Your task to perform on an android device: Open the To-Do List app and change the wake-up time to 5:30 a.m., then save the changes.
Image 0: 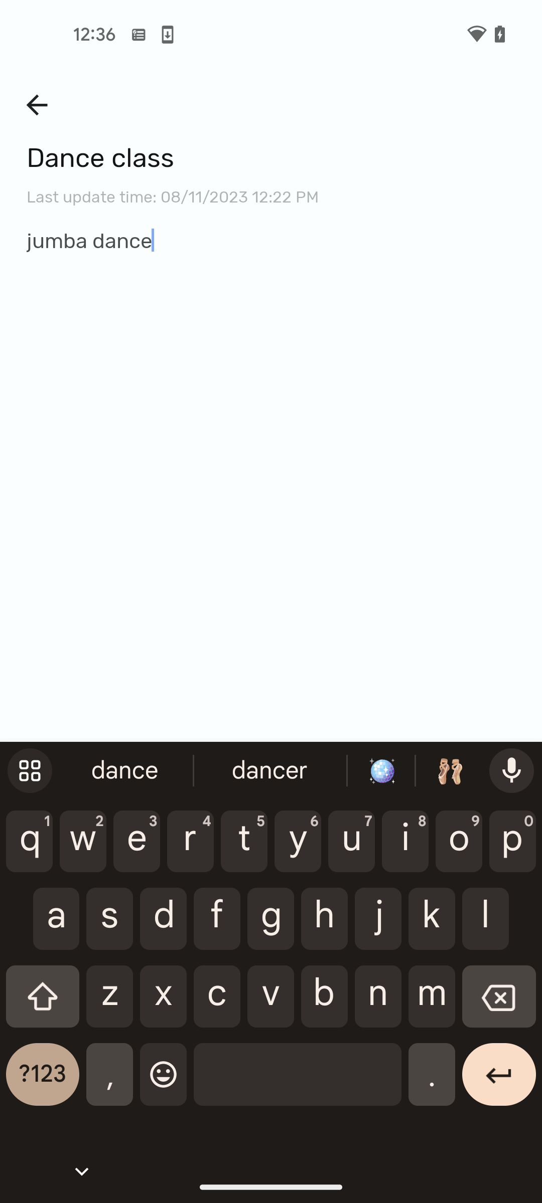
Go back to the previous page
Step 0: press back button
Image 1: 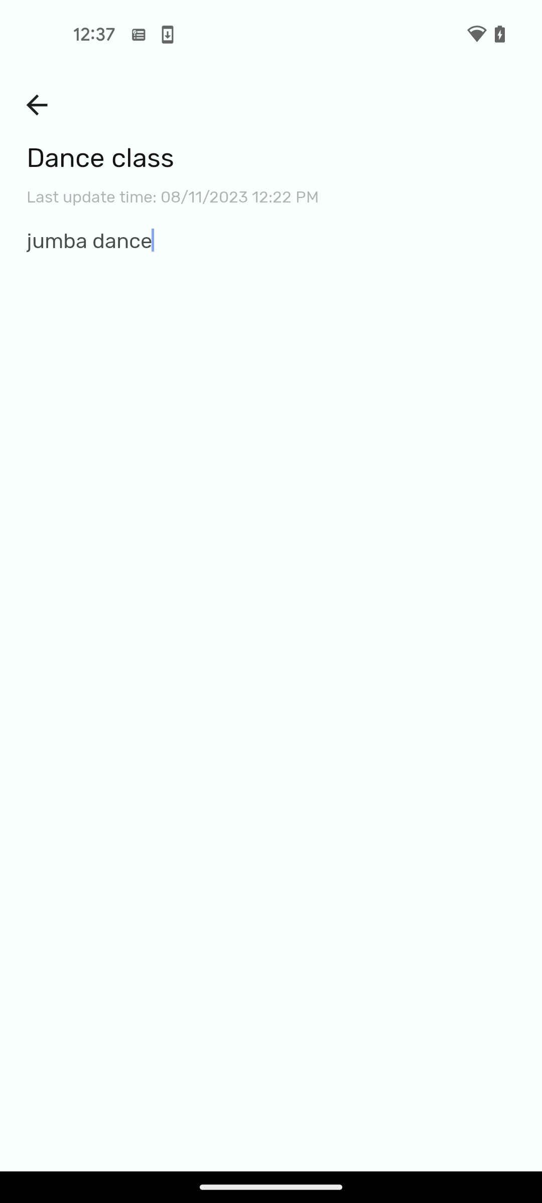
Go back to the previous page
Step 1: press back button
Image 2: 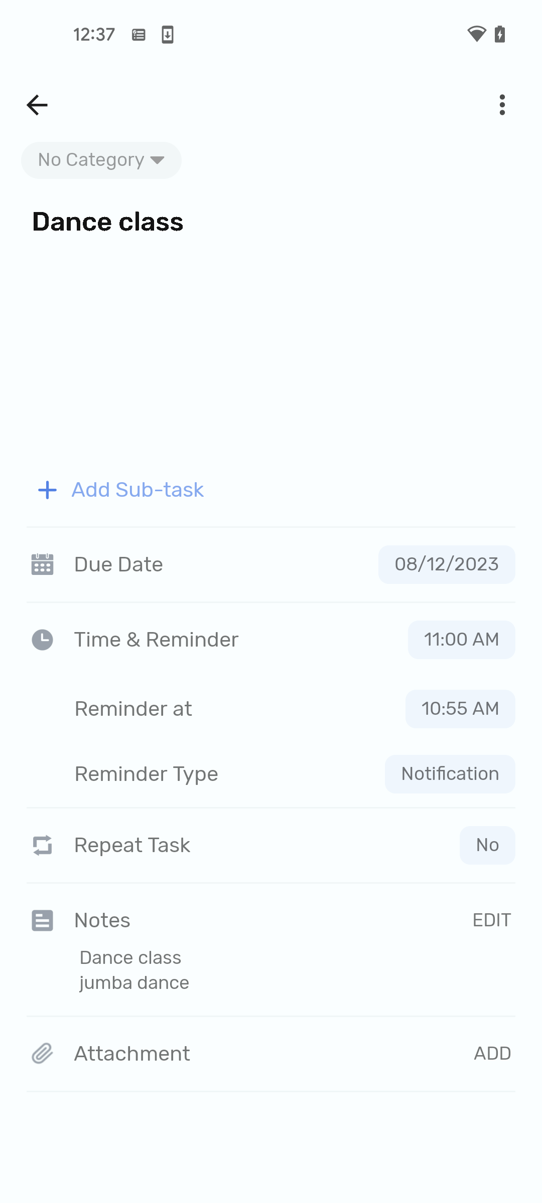
Go back to the previous page
Step 2: press back button
Image 3: 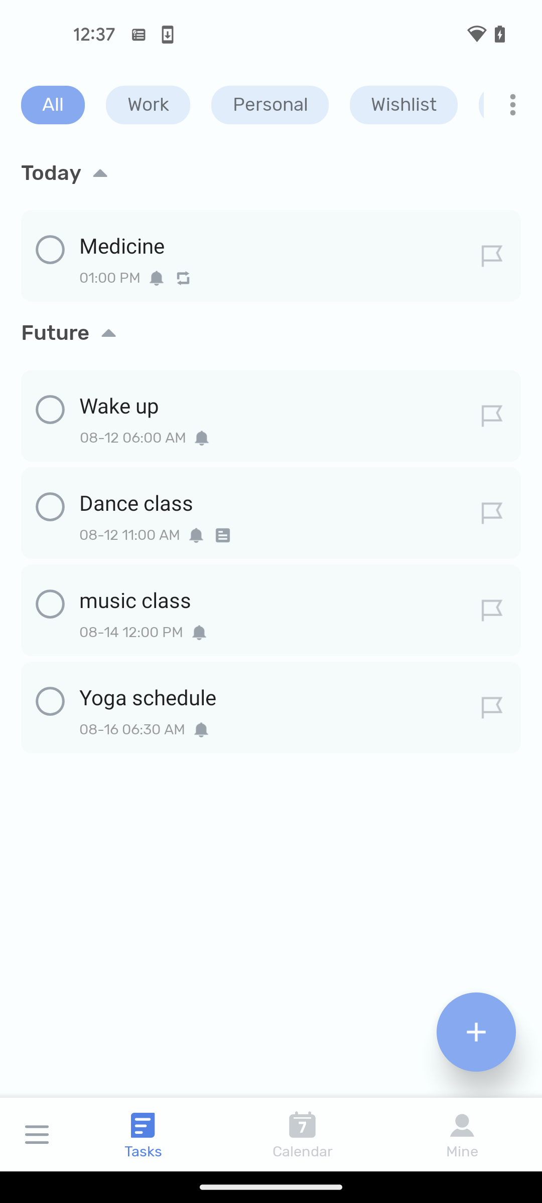
Tap on the wake up reminder
Step 3: click (263, 405)
Image 5: 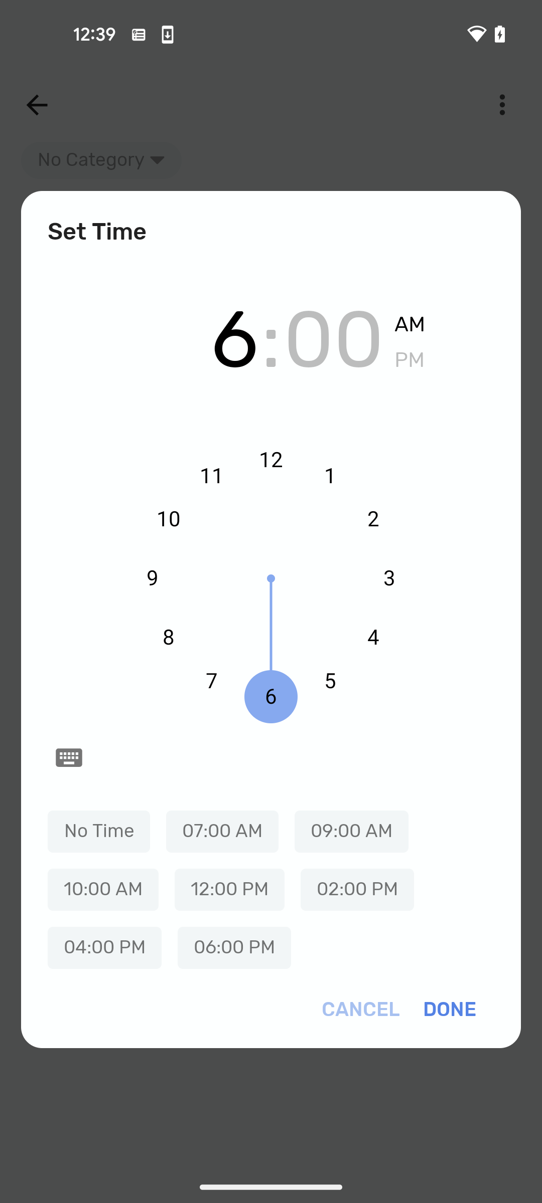
Select the hours to 5
Step 5: click (330, 680)
Image 6: 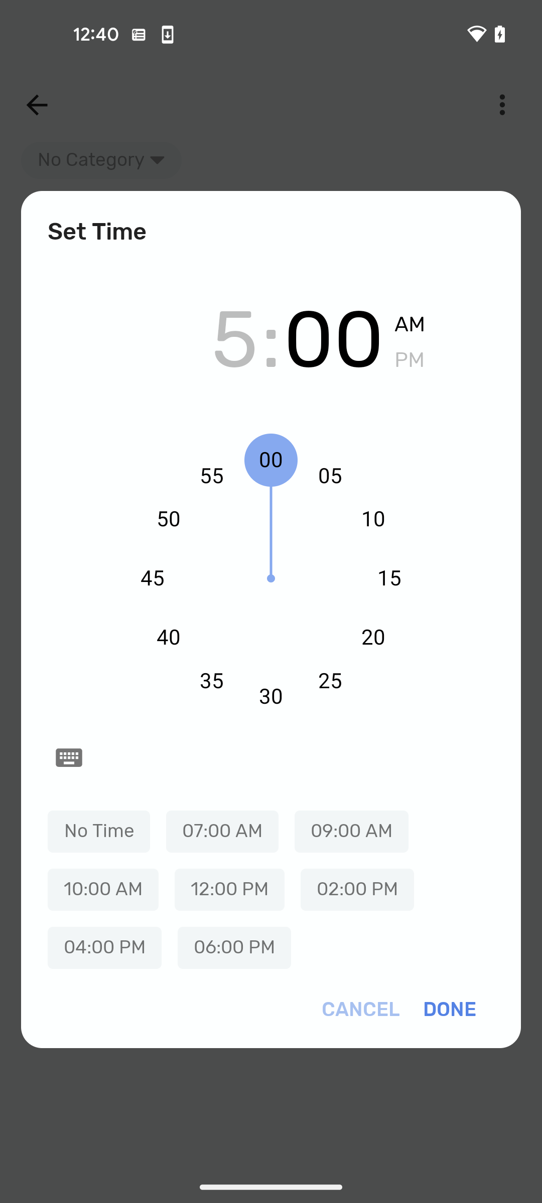
Select the minutes to 30
Step 6: click (270, 696)
Image 7: 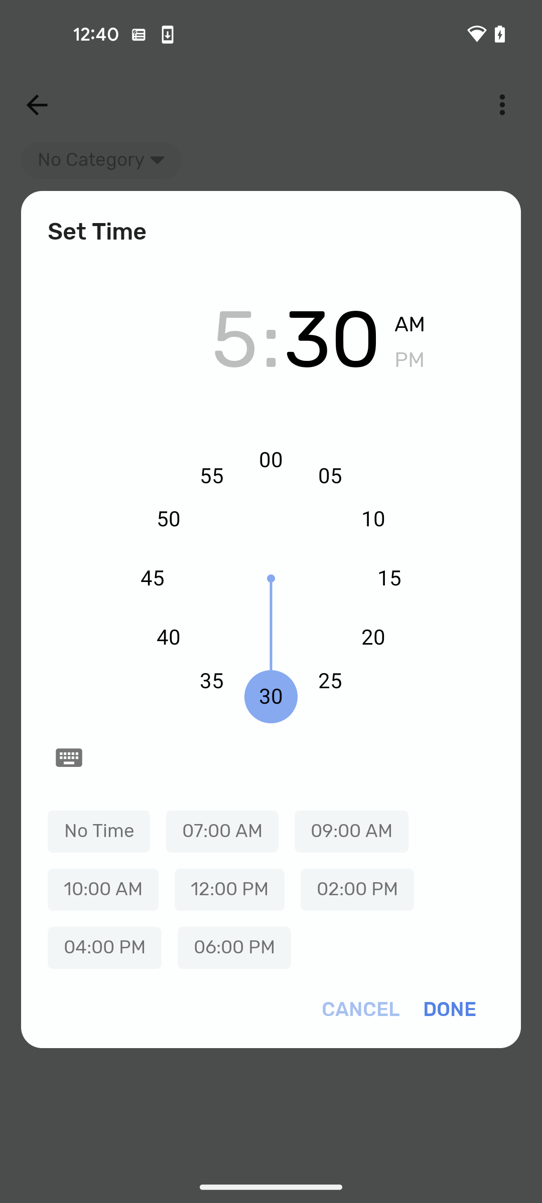
Tap on the done option at the bottom right corner of the screen
Step 7: click (450, 1010)